Your task to perform on an android device: I have Finished all the lessons of German  language so sign out from DuoCards app .
Image 0: 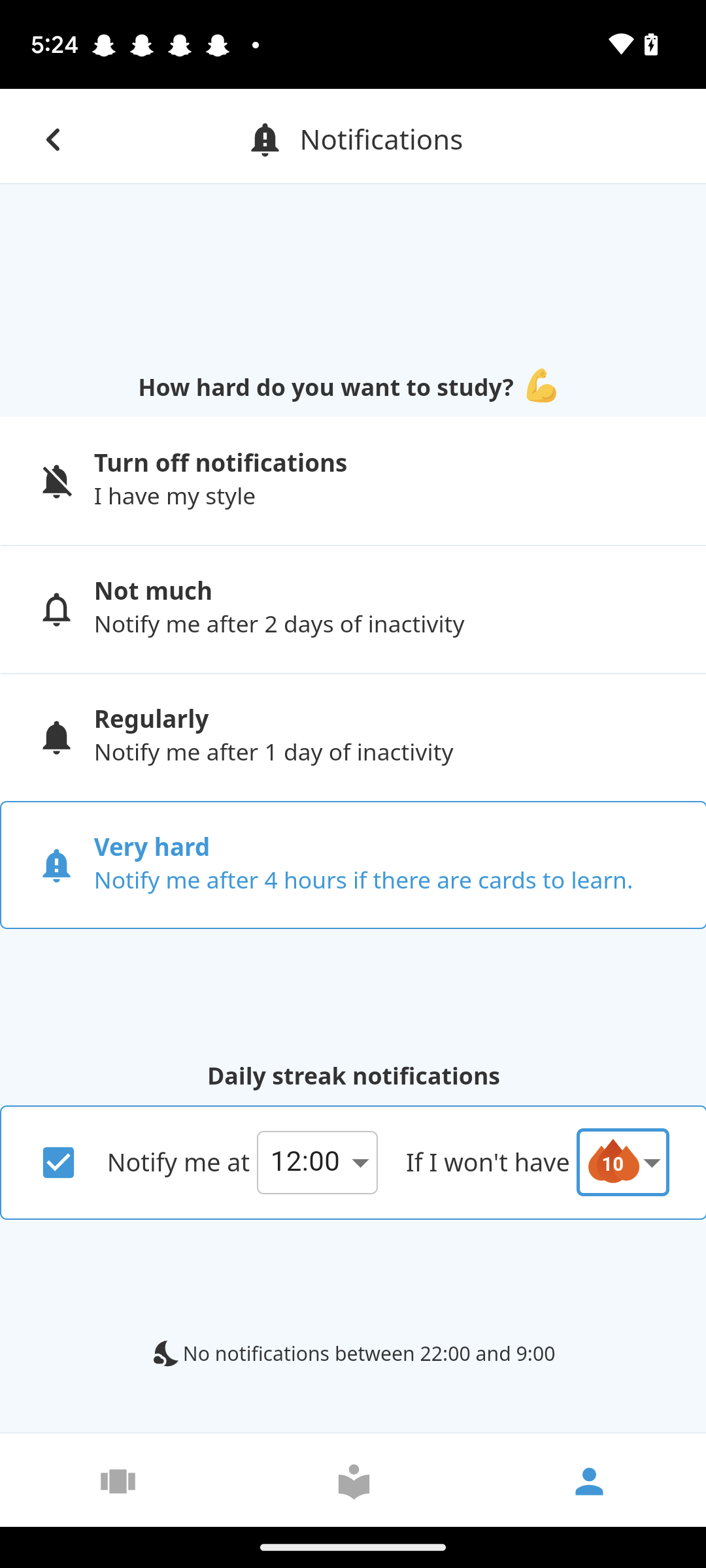
Go back to the previous page.
Step 0: press back button
Image 1: 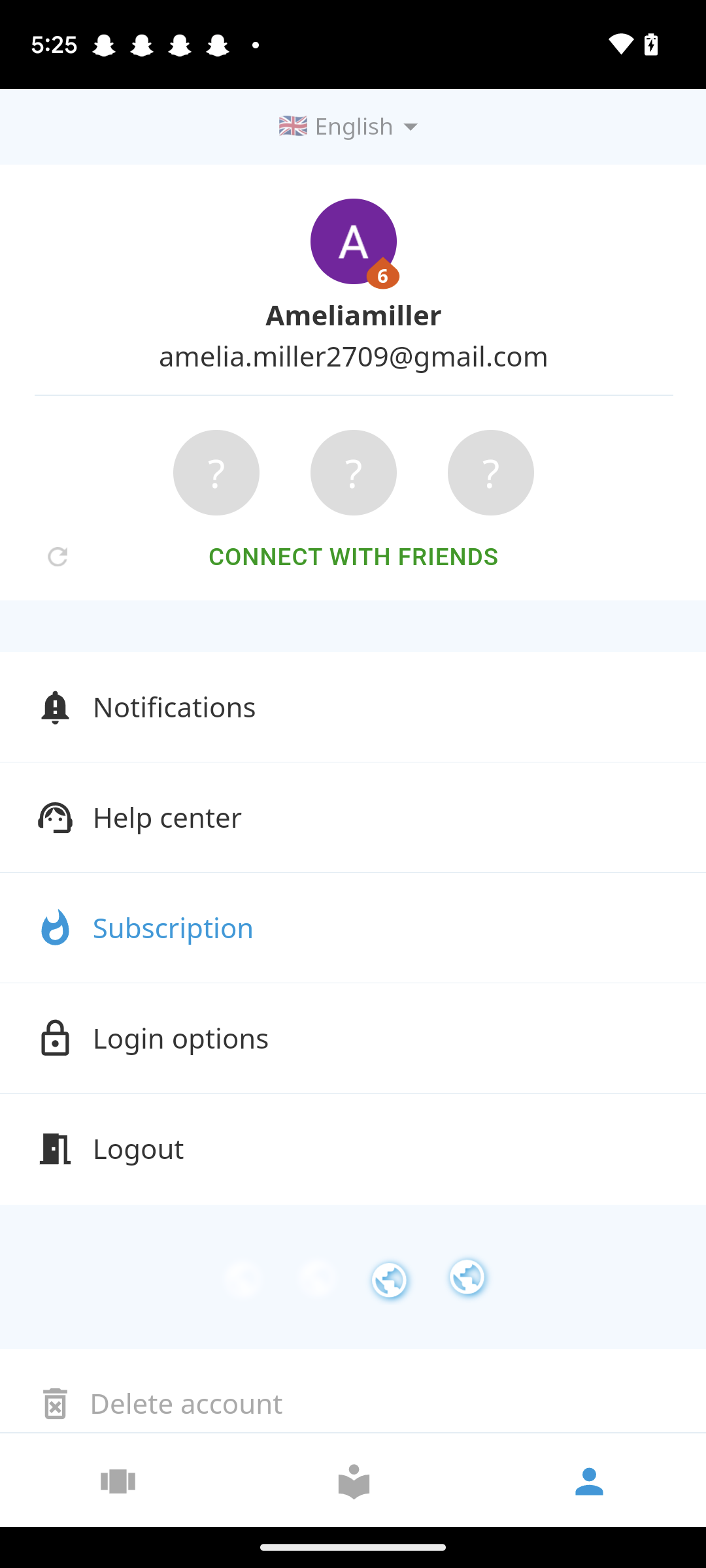
Click on the tab Logout.
Step 1: click (354, 1149)
Image 2: 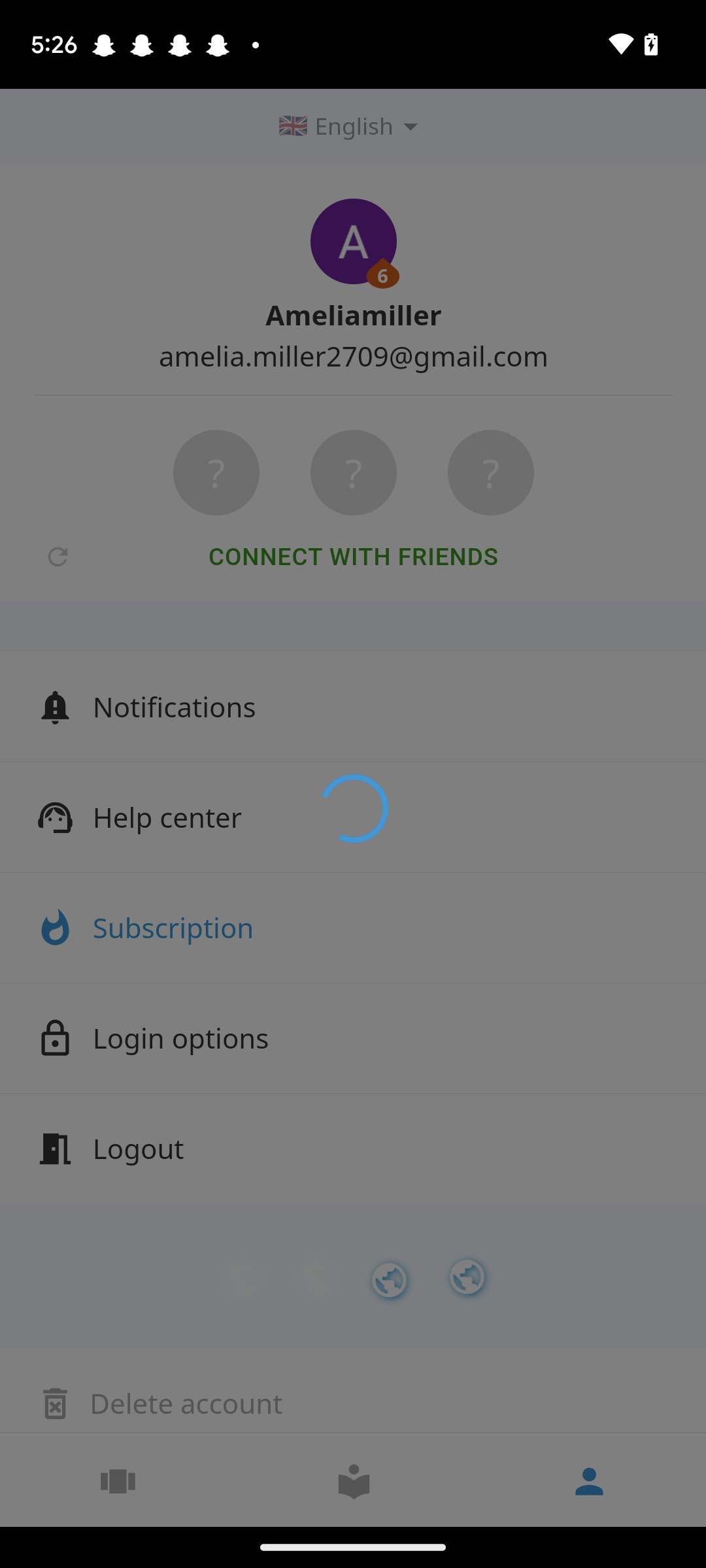
Click on the tab Logout.
Step 2: wait